Your task to perform on an android device: Share the "Employment Fair Survey" Form with my friend Natalie Larson on her Gmail ID, natalie.larson1998@gmail.com.
Image 0: 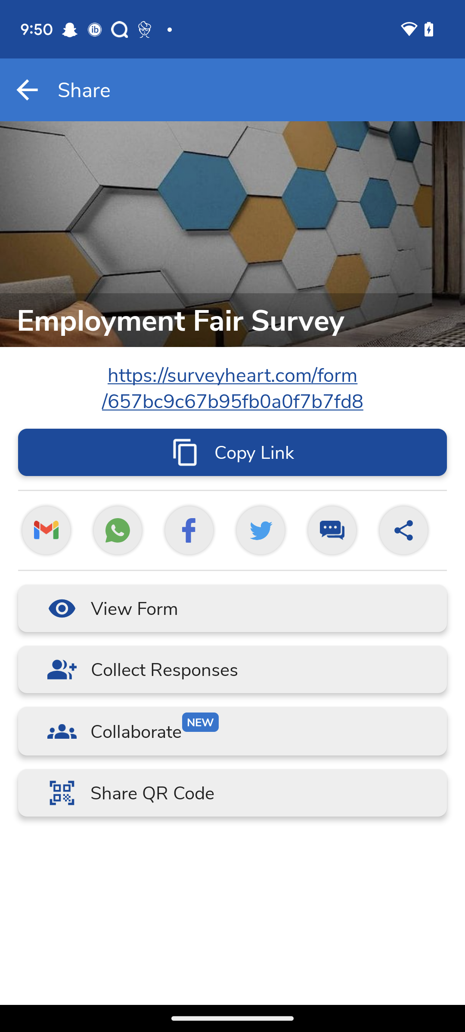
Click on the Gmail icon.
Step 0: click (50, 513)
Image 1: 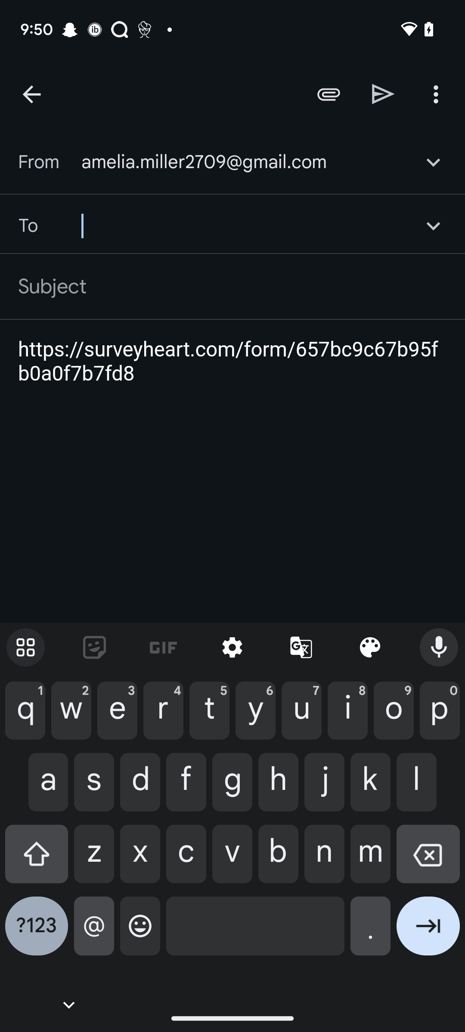
Type "natalie.larson1998@gmail.com"  in the second input box.
Step 1: type "natalie.larson1998@gmail.com"
Image 2: 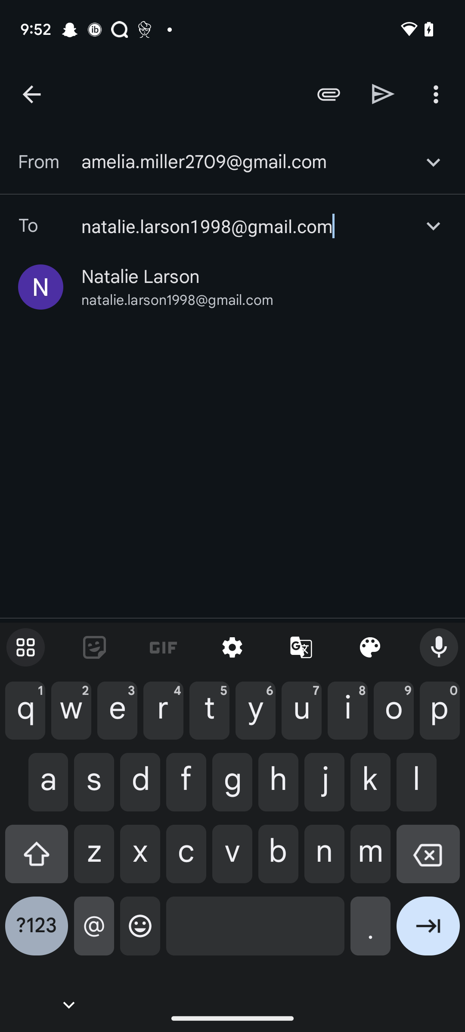
Click on the Send icon.
Step 2: click (383, 94)